Your task to perform on an android device:  Open the Yahoo mail App, Reply to an Cerebra Research Email with working from office subject, select the Reply Icon  and send the message "I Will come office from 1 sep 2023." 
Image 0: 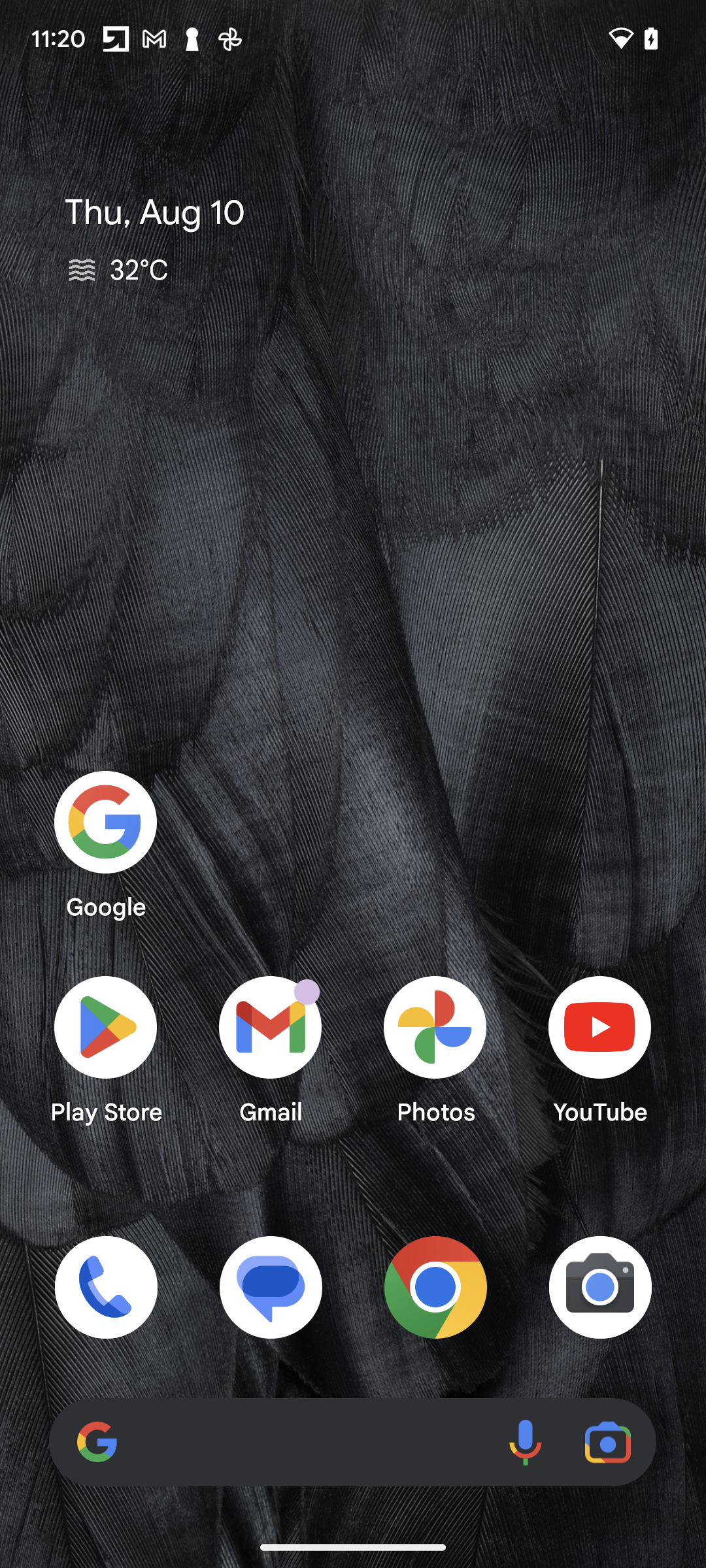
Open the Yahoo mail 
Step 0: open app "Yahoo Mail"
Image 1: 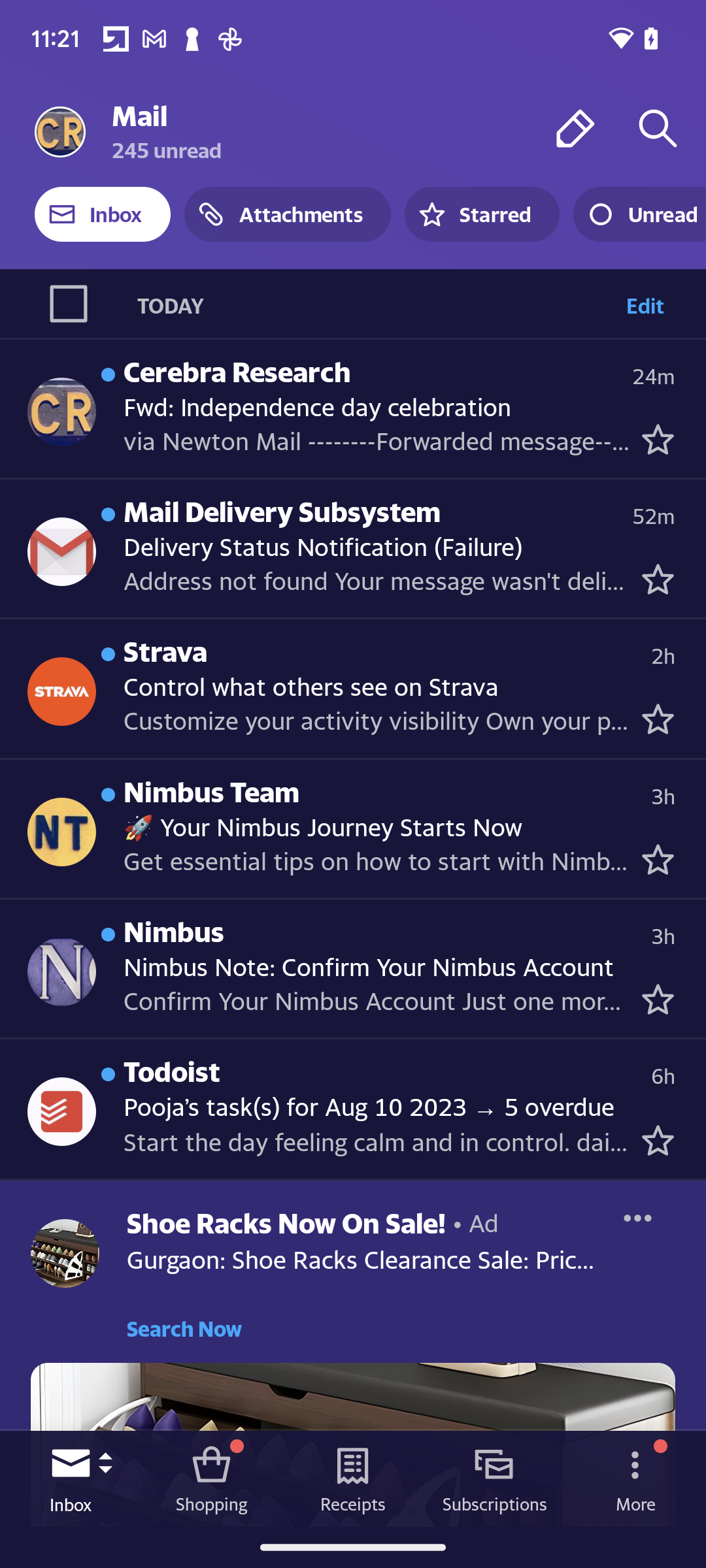
Swipe up the screen to see the  Cerebra Research Email with Working from Office subject 
Step 1: scroll down
Image 2: 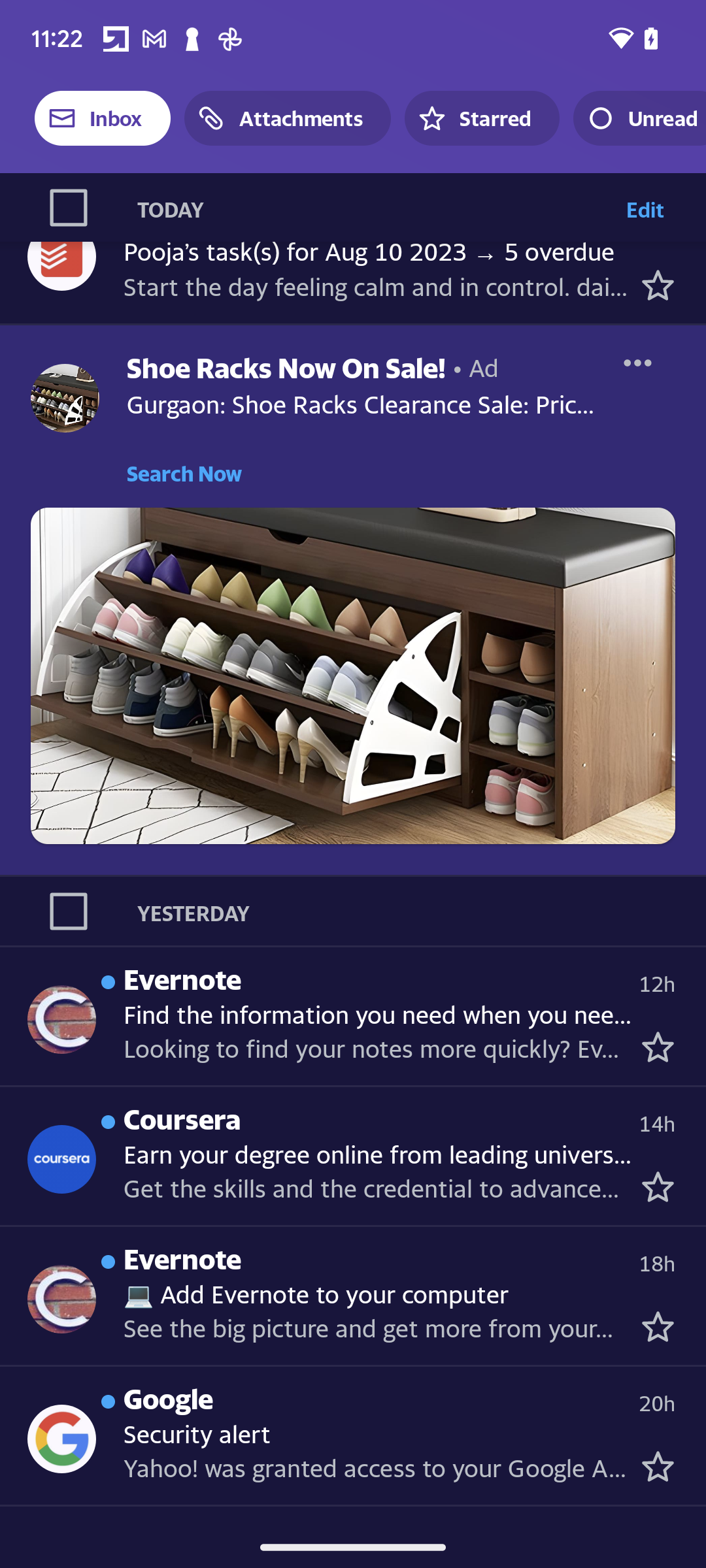
Swipe up the screen to see the  Cerebra Research Email with Working from Office subject 
Step 2: scroll down
Image 3: 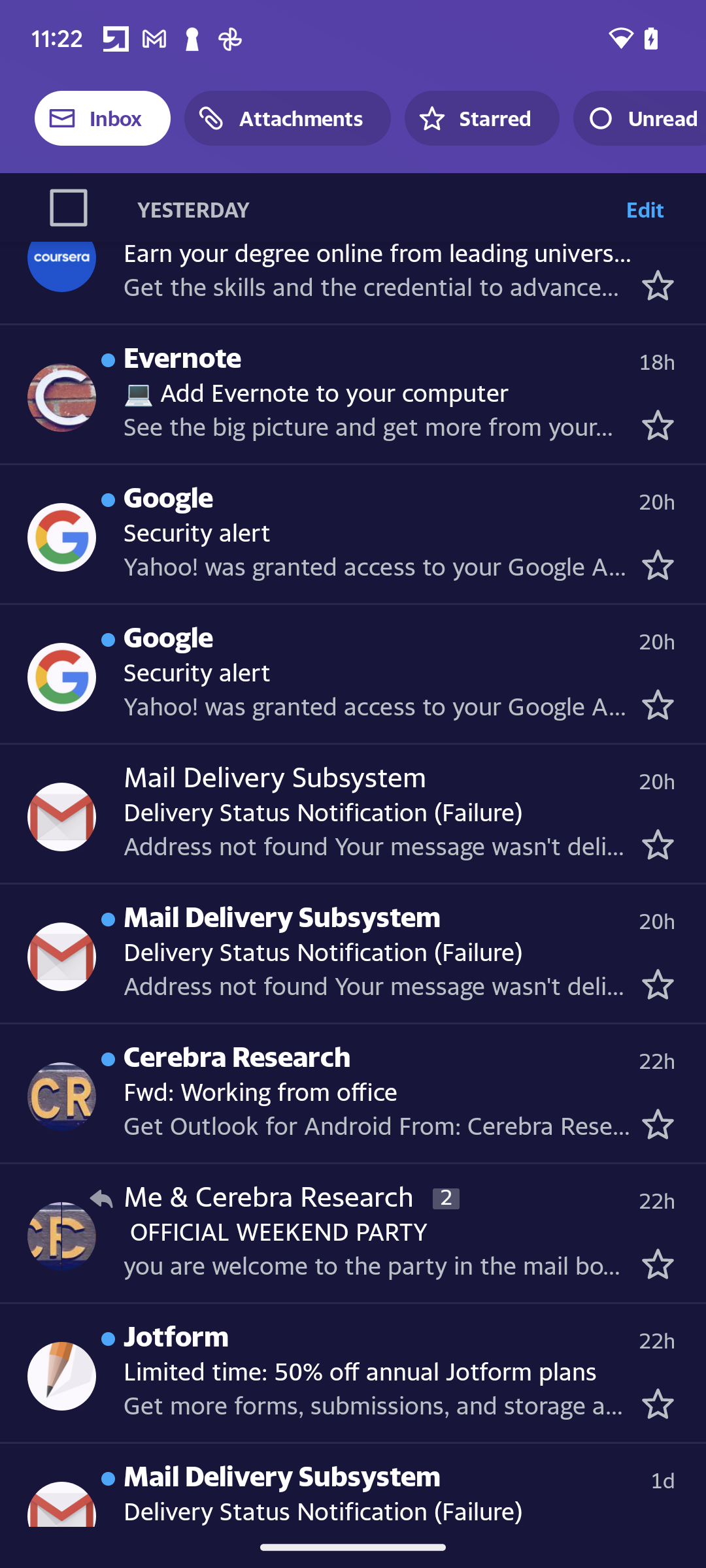
Click on the Cerebra Research Em/ail with working from office subject
Step 3: click (237, 1059)
Image 4: 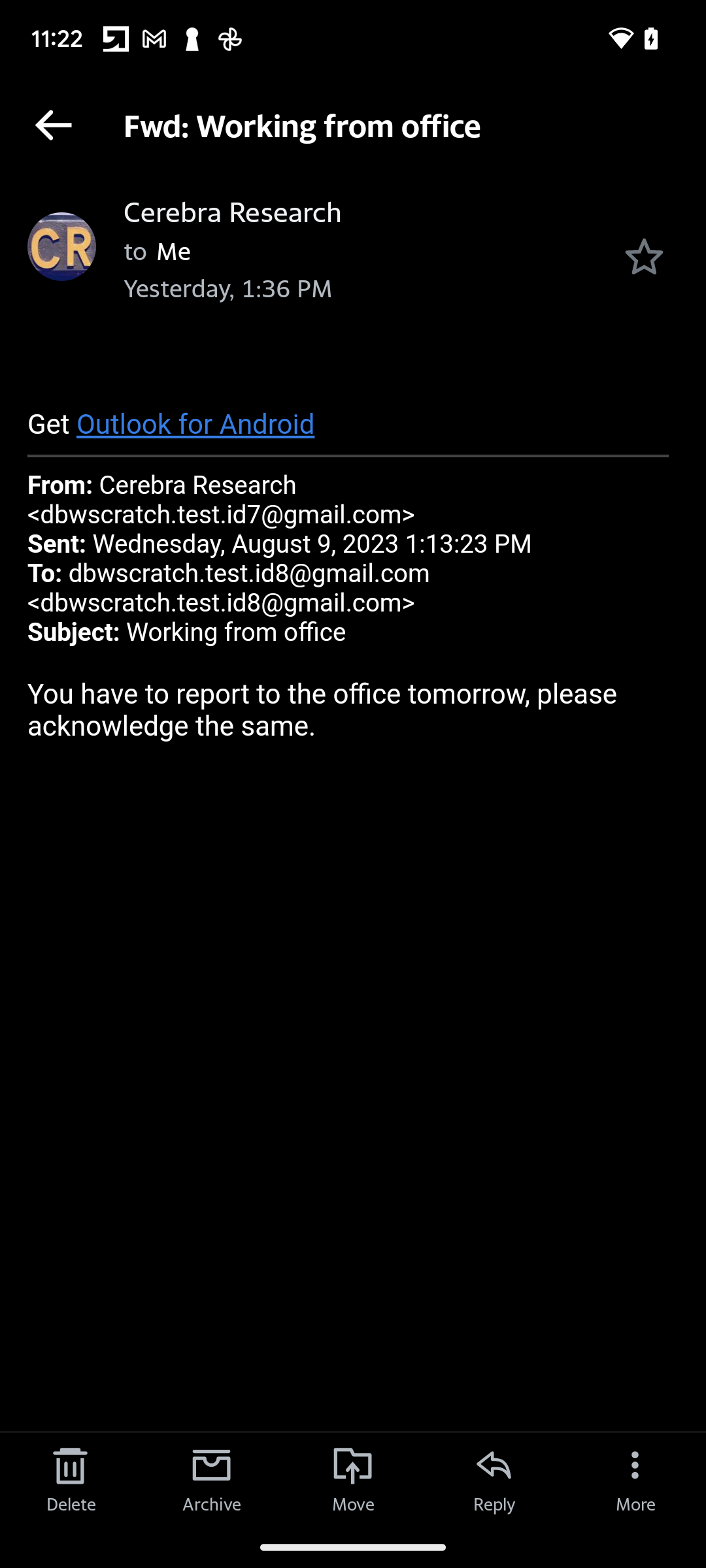
Click on the Reply Icon 
Step 4: click (494, 1478)
Image 5: 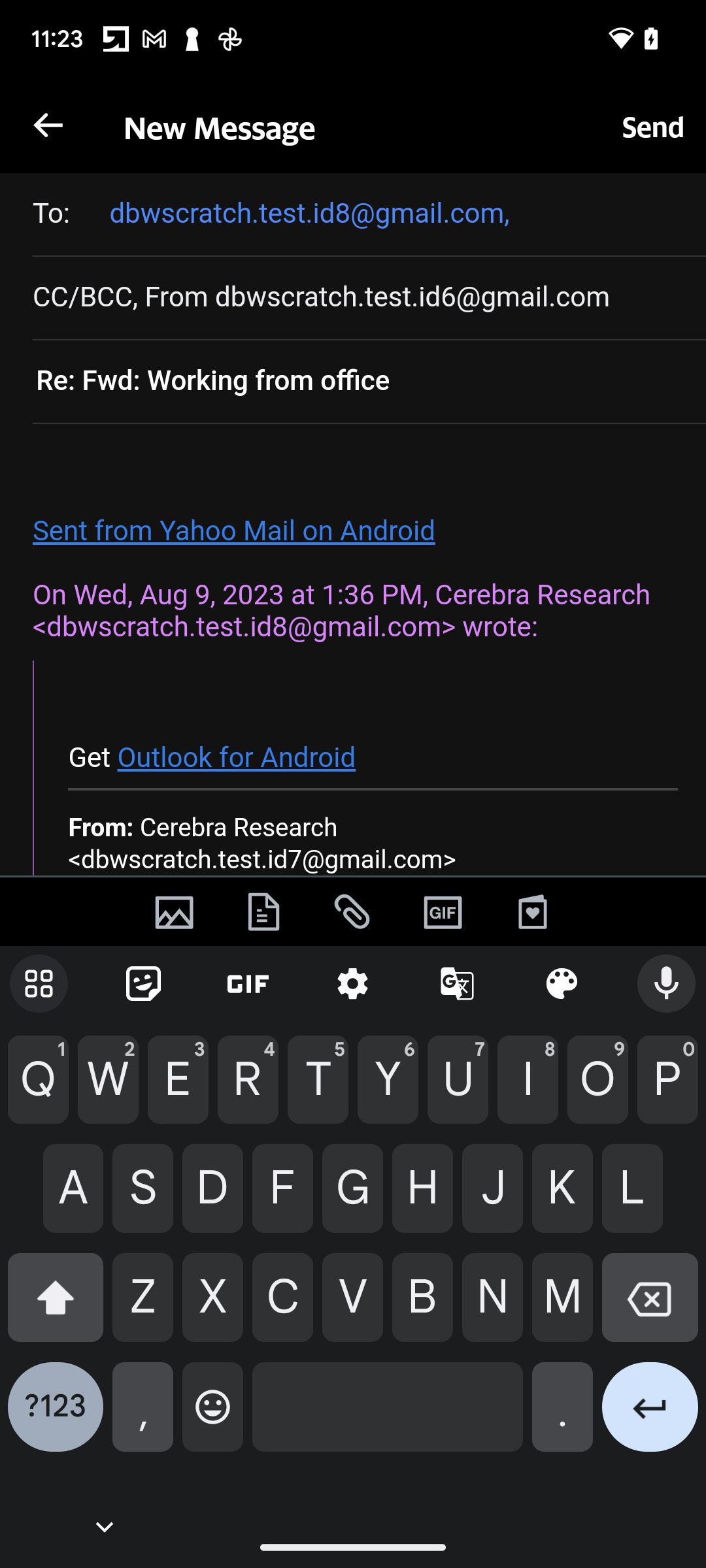
Enter the message as I Will come office from 1 sep 2023.
Step 5: type "I Will come office from 1 sep 2023."
Image 6: 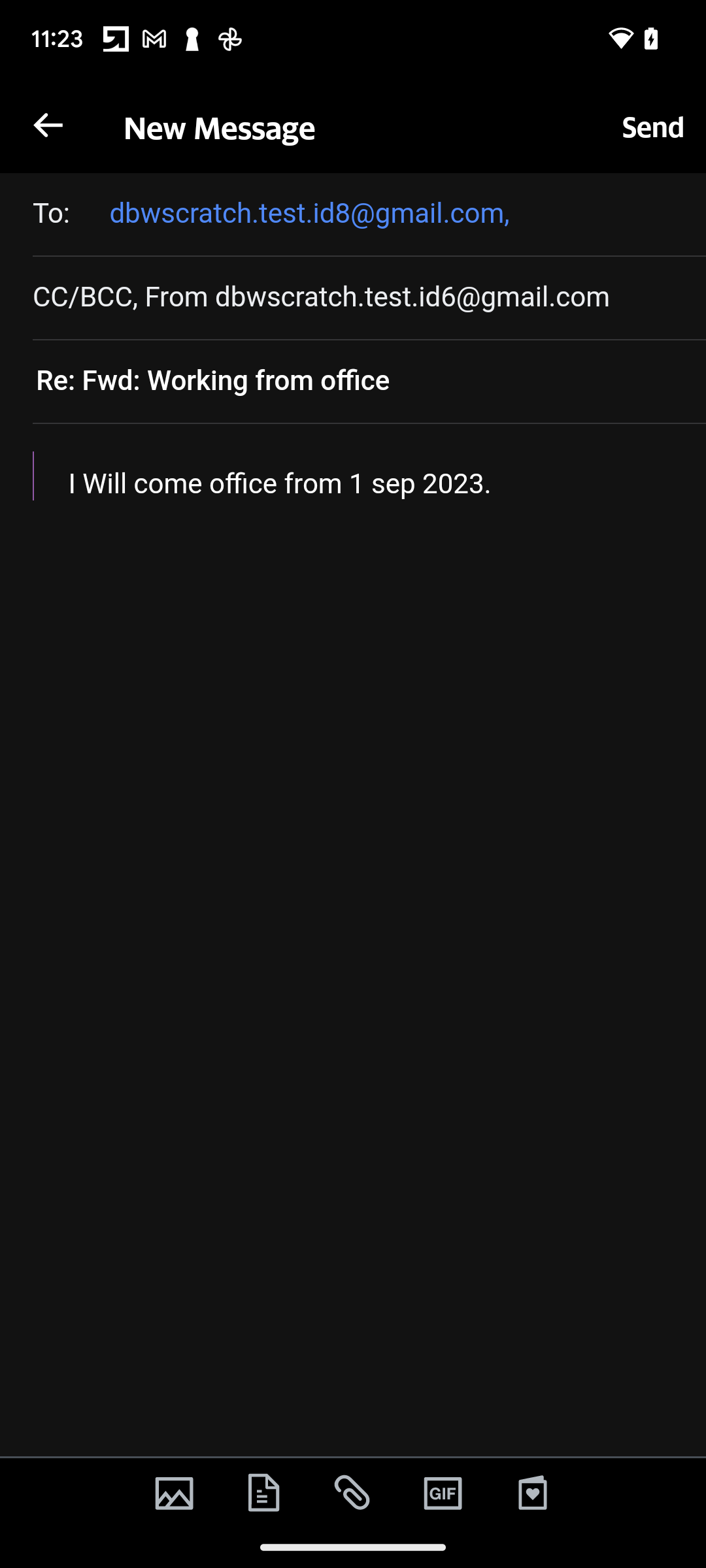
Click on the Send Button to Reply to an Email 
Step 6: click (654, 125)